Your task to perform on an android device: Add Canvas sneakers of size 10 to cart for mom to H&M app 
Image 0: 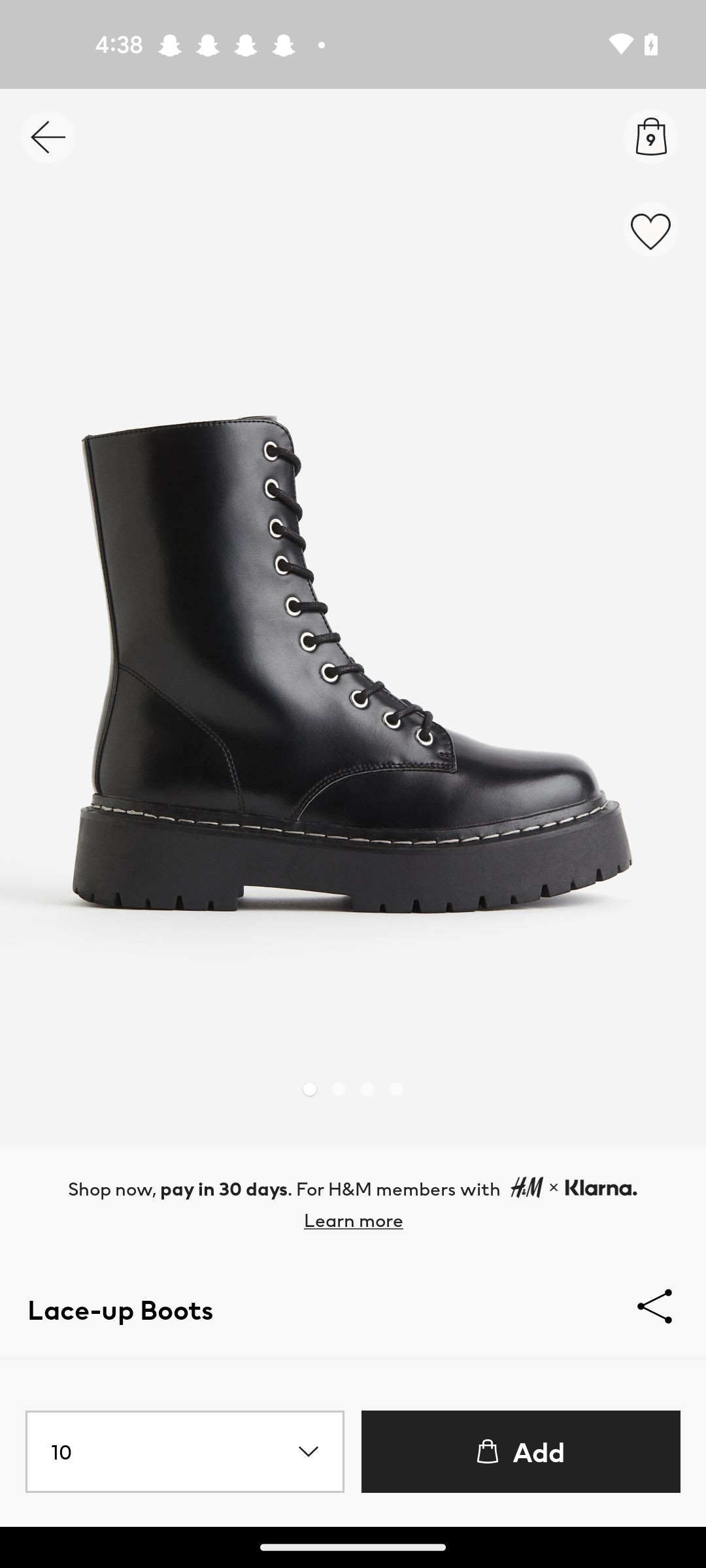
Go back to previous page 
Step 0: press back button
Image 1: 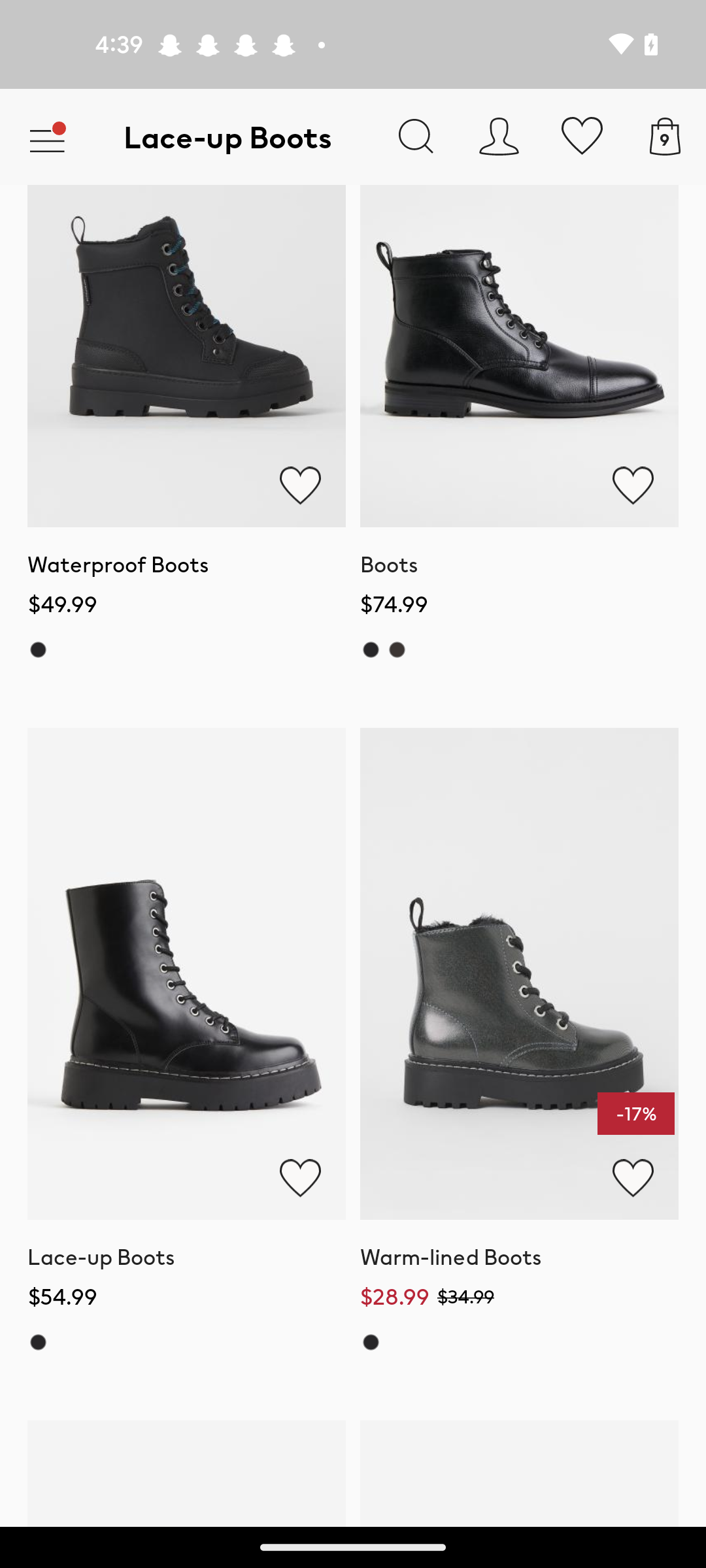
Click on the search icon at the top of the screen 
Step 1: click (416, 136)
Image 2: 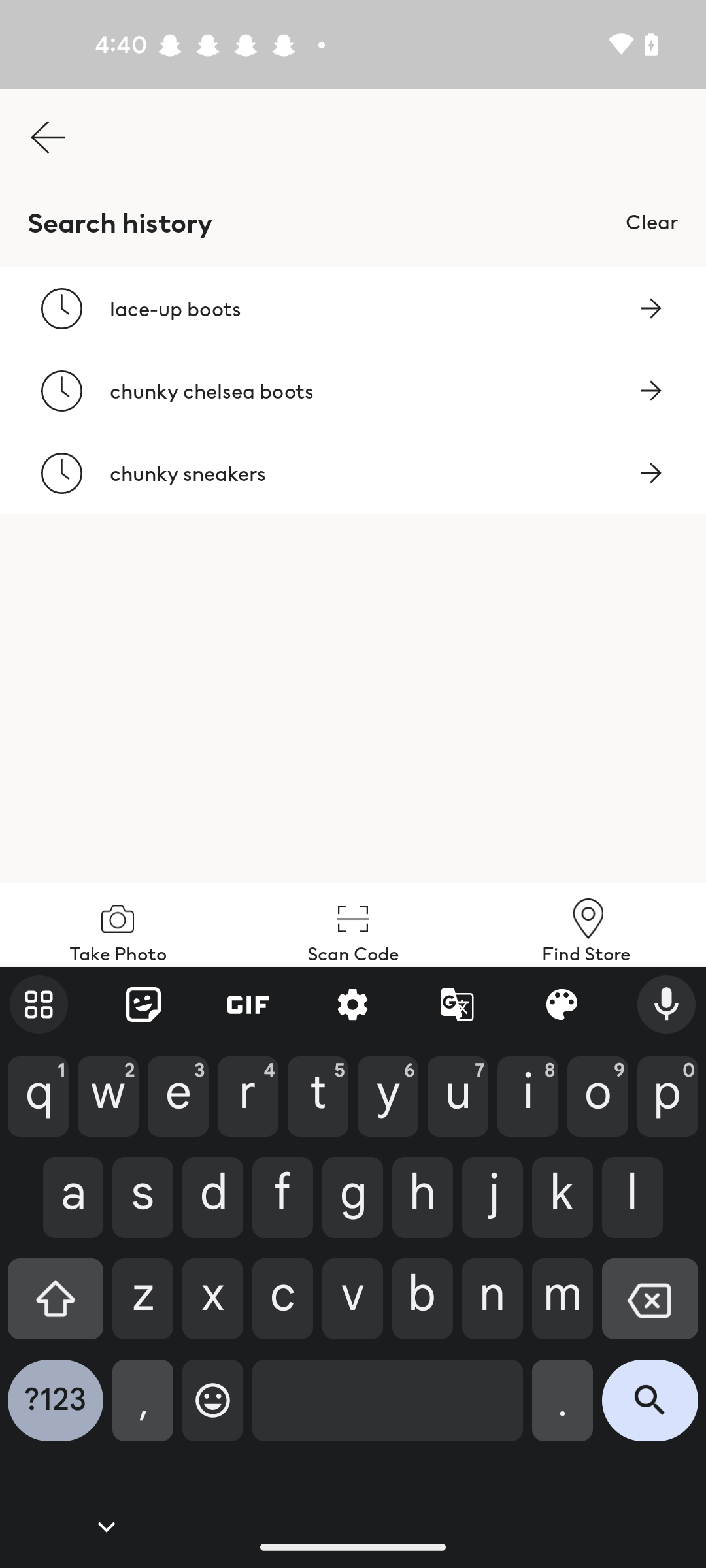
Enter a Canvas sneakers
Step 2: type "Canvas sneakers"
Image 3: 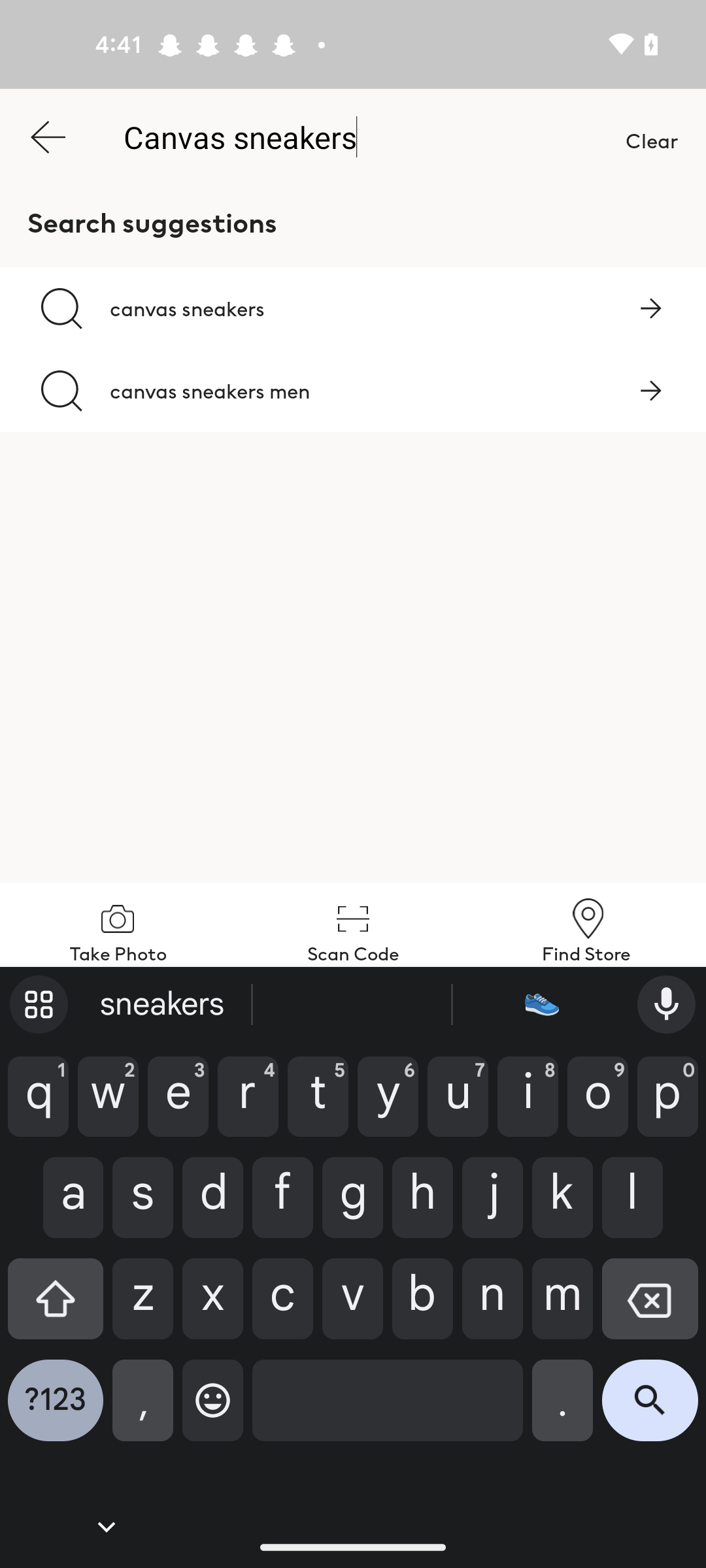
Click on the search icon at the bottom right corner of the screen 
Step 3: click (650, 1410)
Image 4: 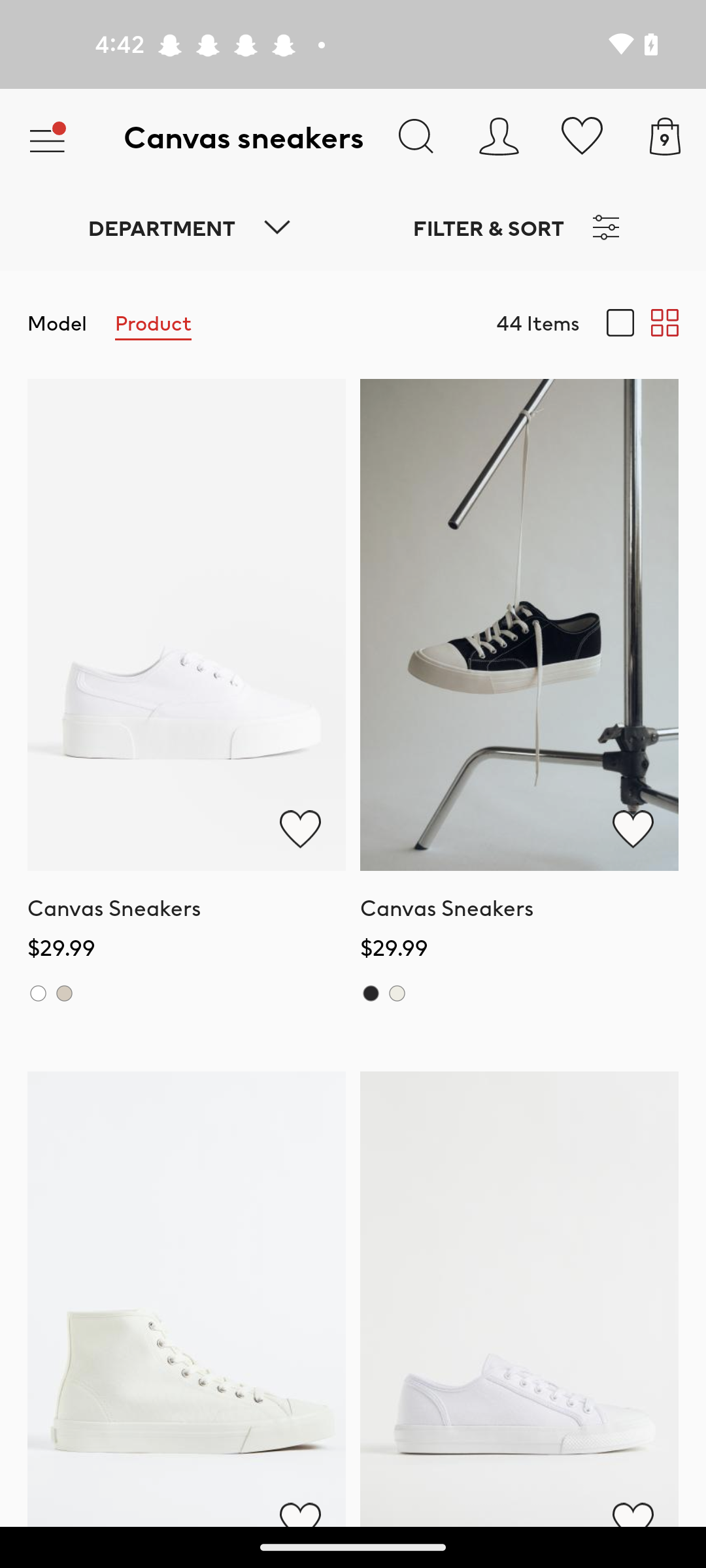
Click on the Canvas sneakers option 
Step 4: click (191, 625)
Image 5: 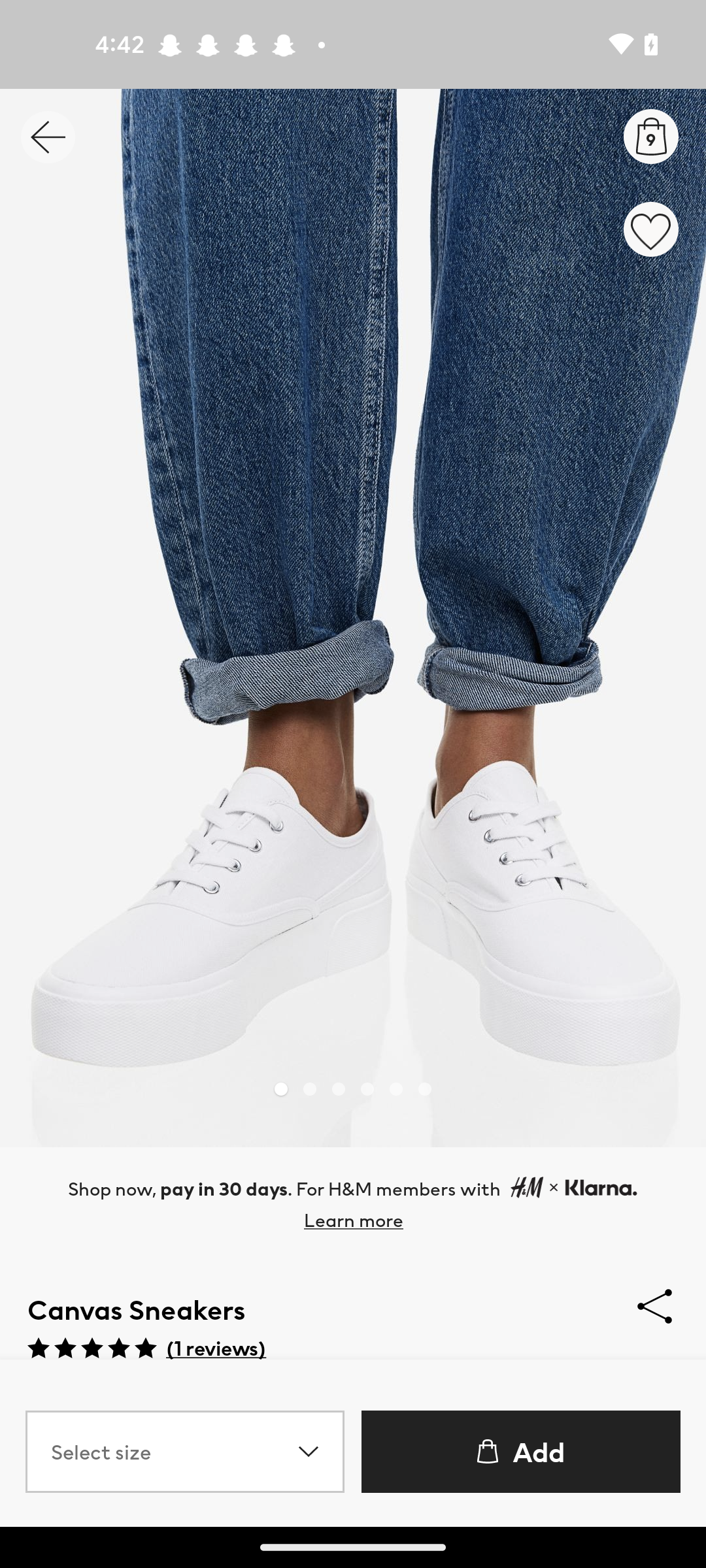
Click on the select size tab of the screen 
Step 5: click (175, 1452)
Image 6: 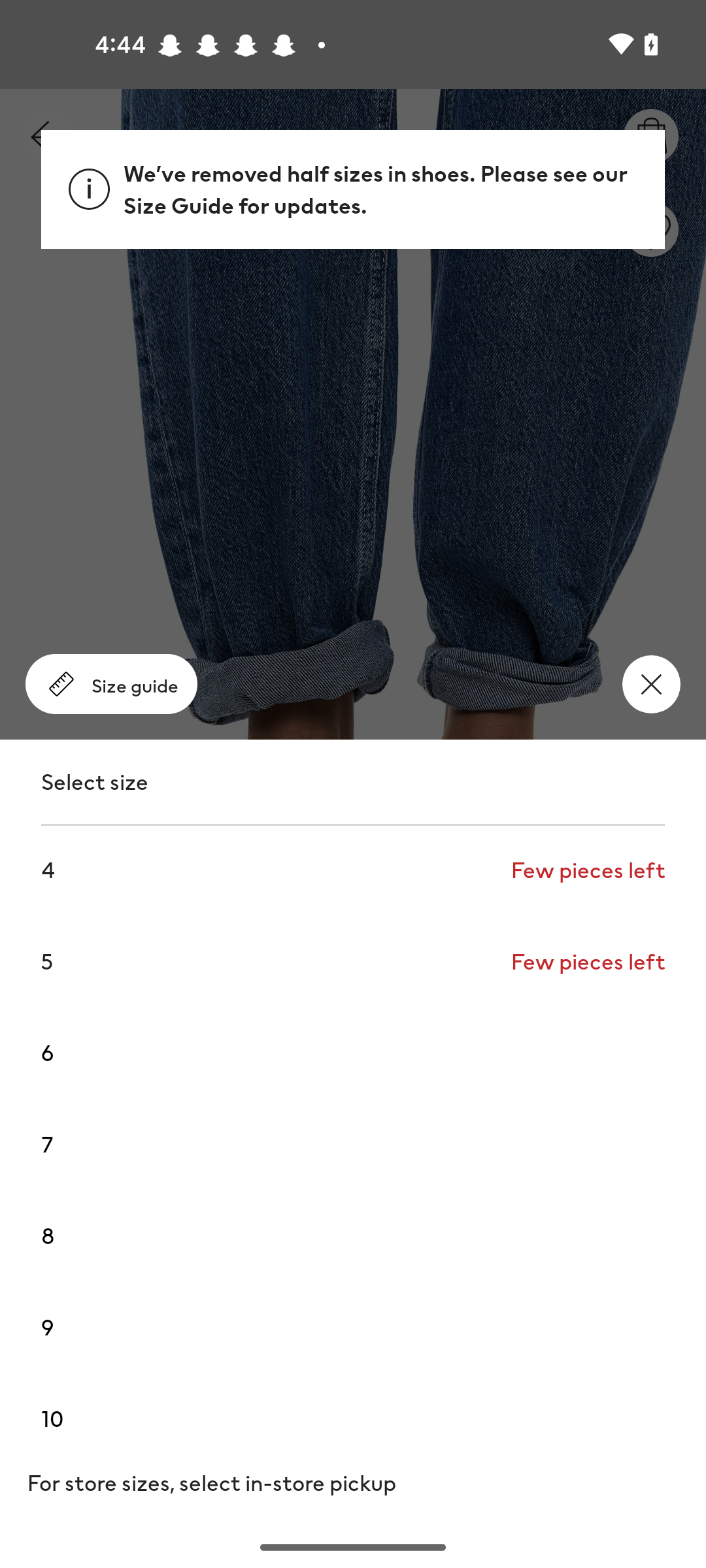
Select the size 10
Step 6: click (325, 1407)
Image 8: 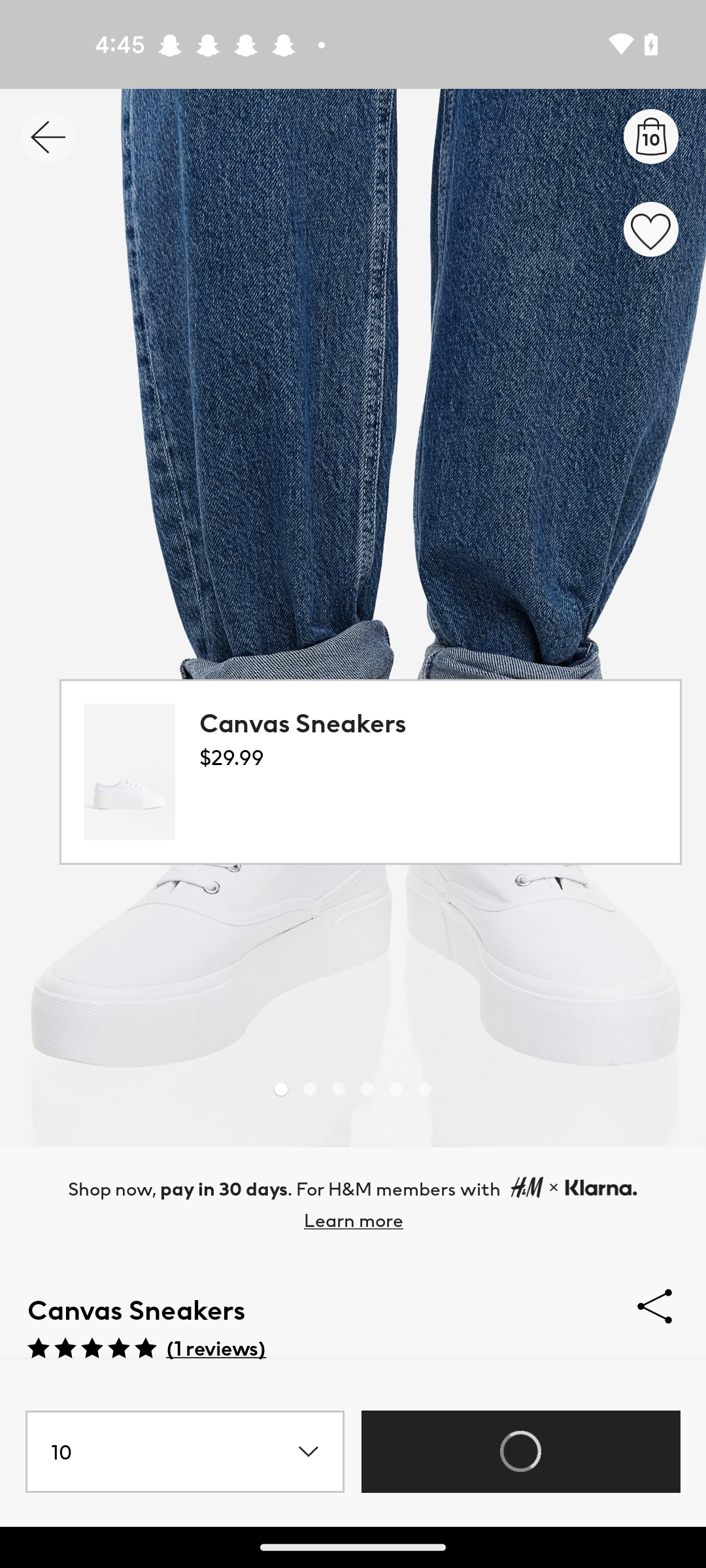
Click on the Add to bag tab of the screen 
Step 8: wait